Your task to perform on an android device: I want to view the schedule of the ship MS Grace for December month.
Image 0: 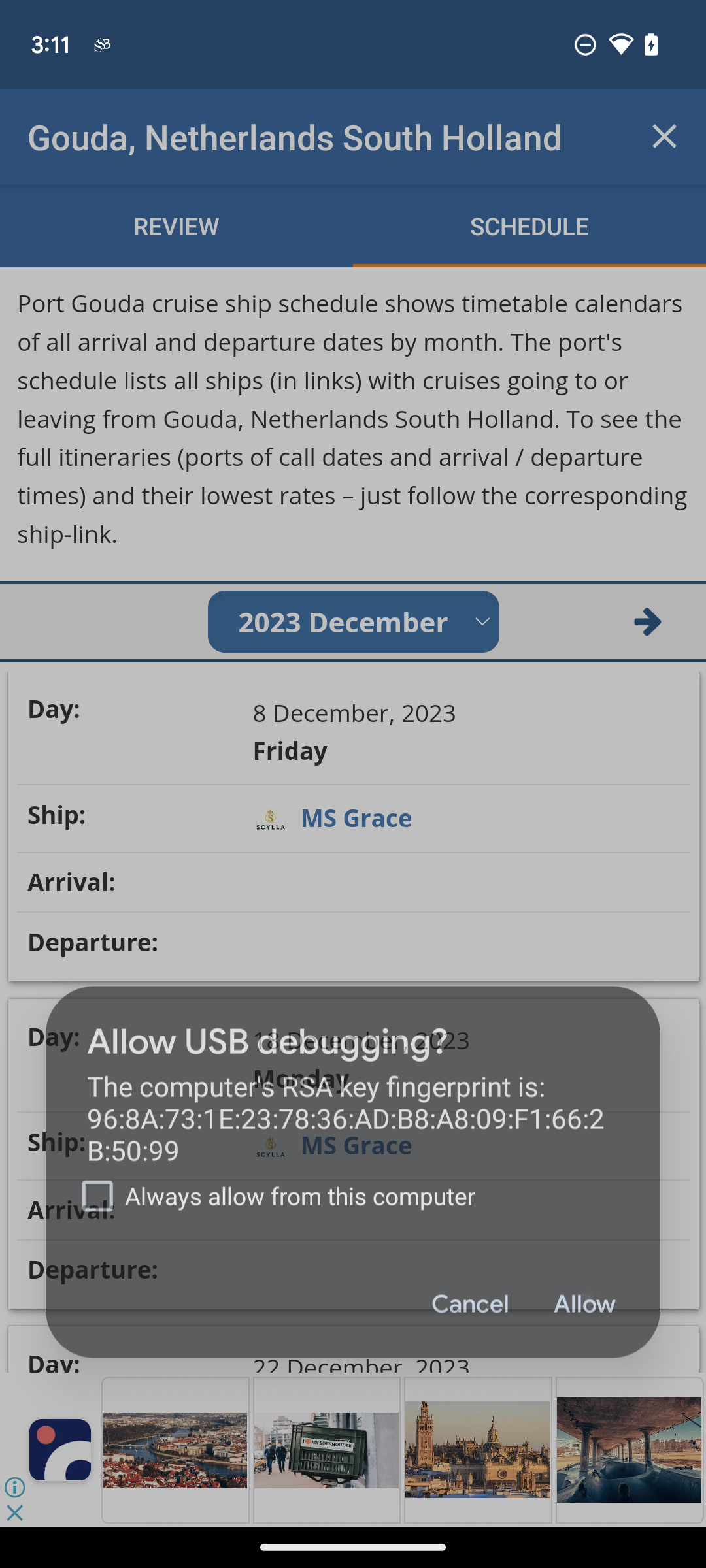
Step 0: wait
Image 1: 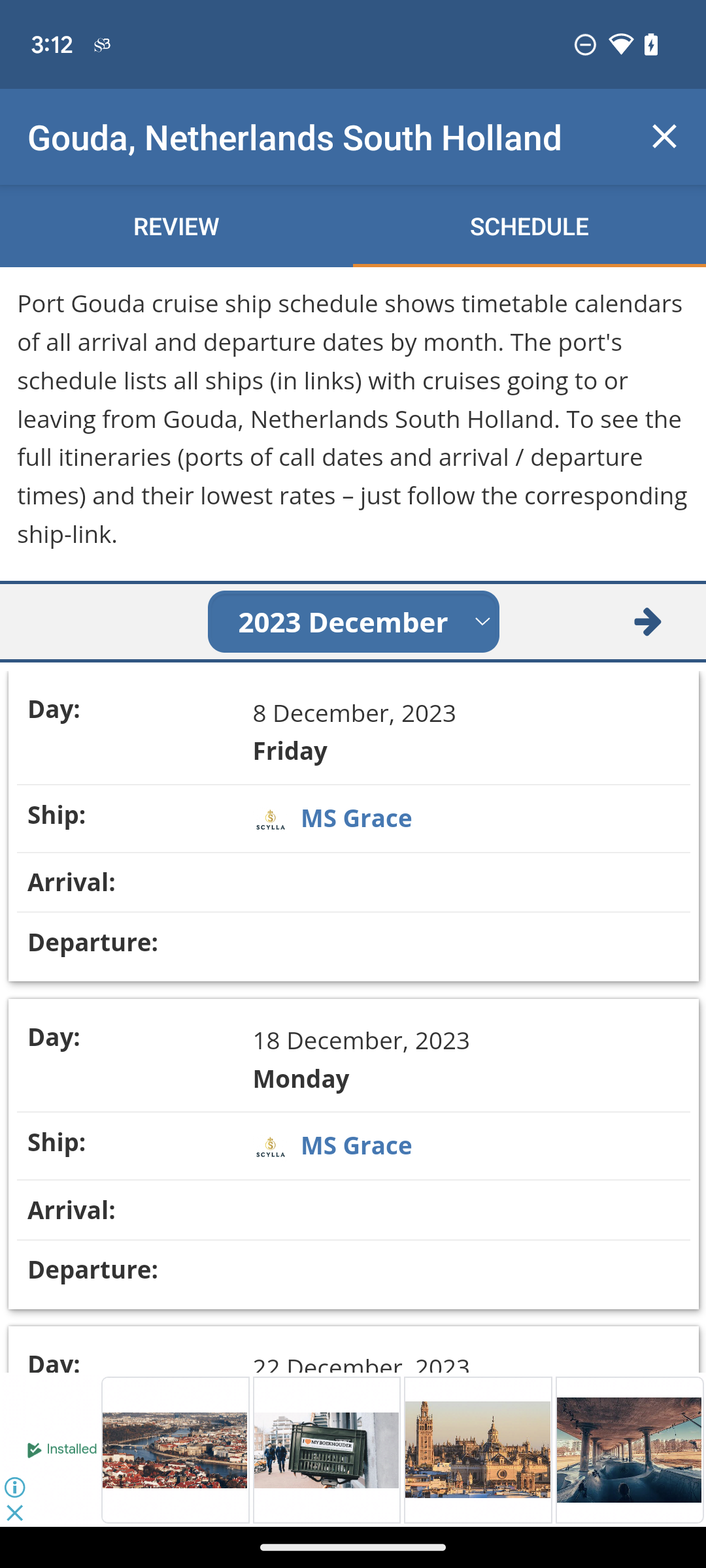
Click on the first ship suggestion.
Step 1: click (352, 732)
Image 2: 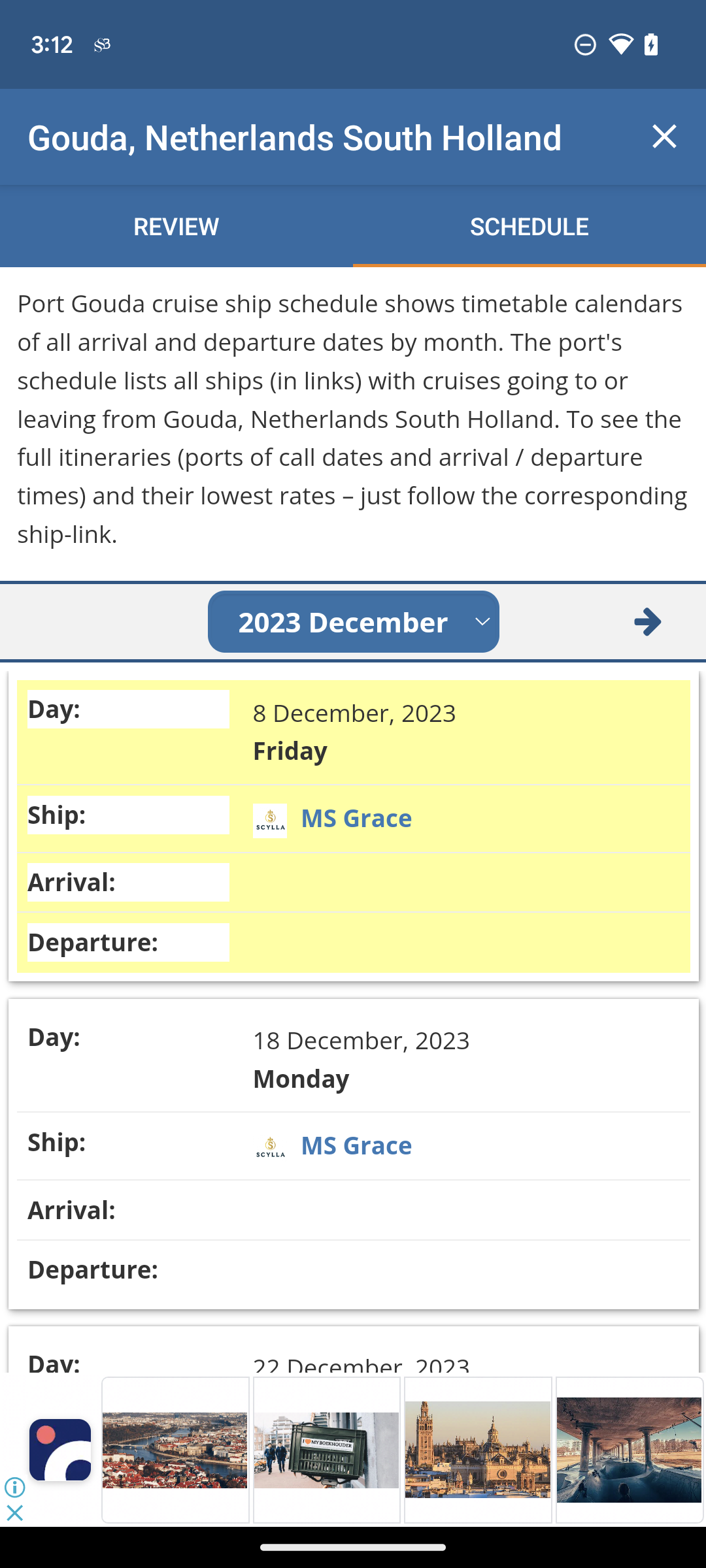
Click on the ship name MS Grace on the first suggestion.
Step 2: click (356, 818)
Image 3: 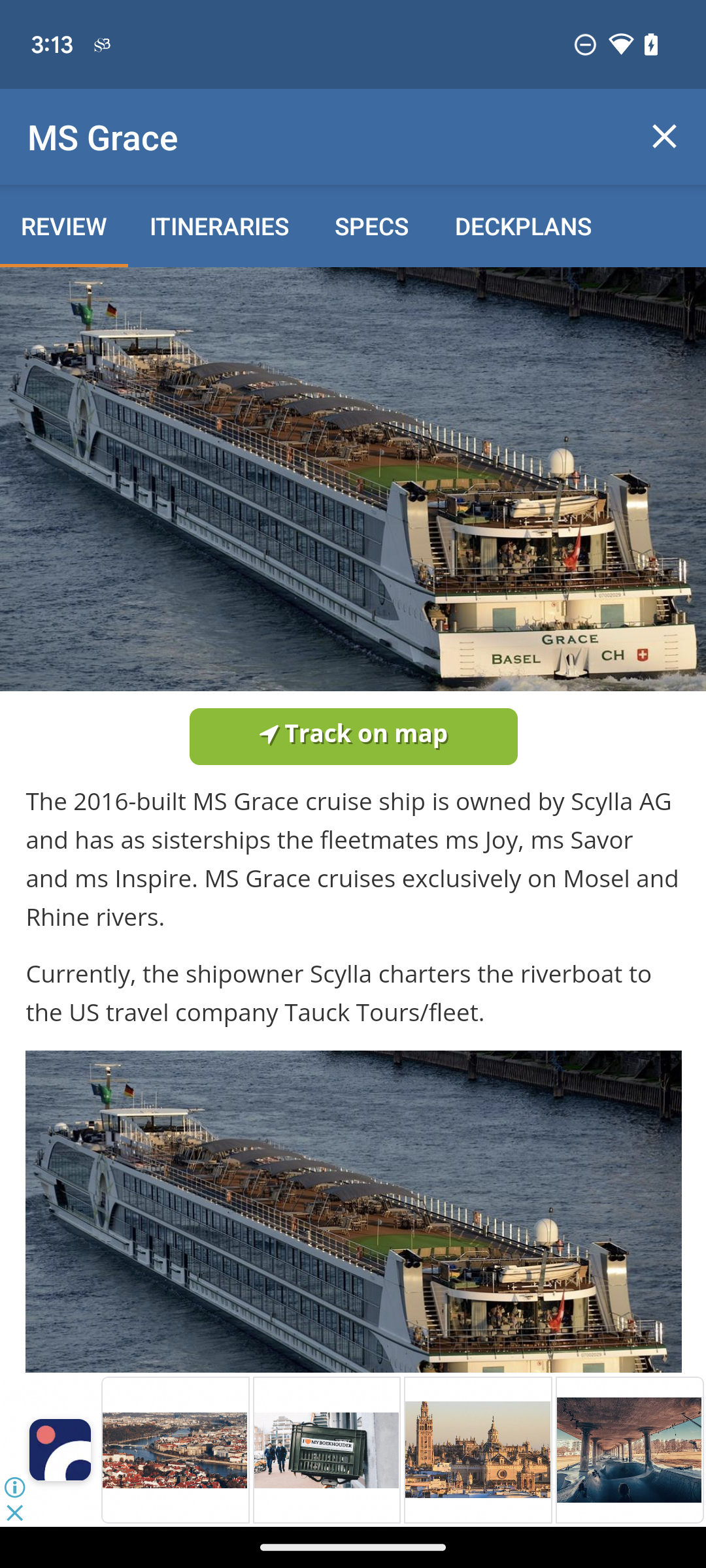
Click on ITINERARIES button.
Step 3: click (219, 225)